Your task to perform on an android device: Choose "Extravagant 40 Red Roses Arrangement" on the Ferns N Petals app.
Image 0: 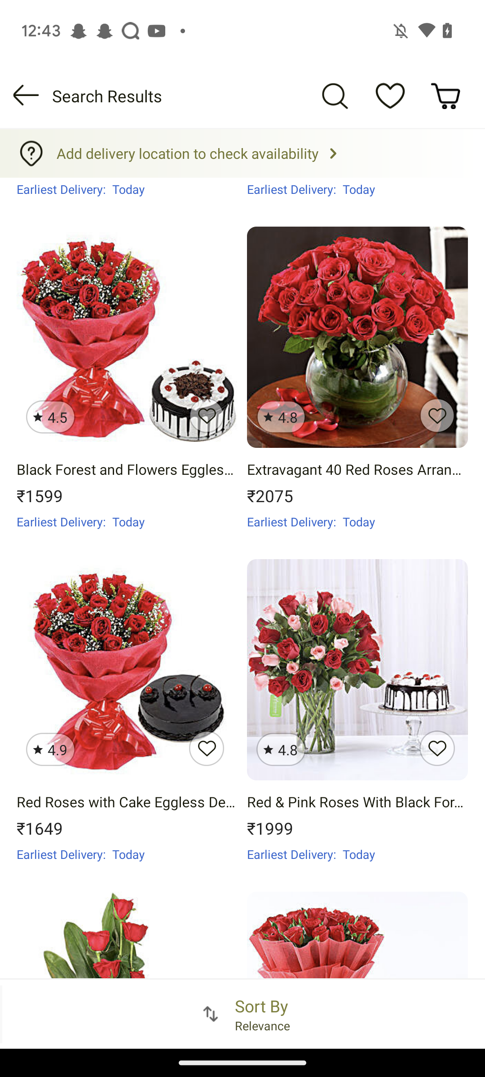
Click on the image of ""Extravagant 40 Red Roses Arrangement" on the right side in the first row.
Step 0: click (293, 315)